Your task to perform on an android device: While reading the book i remember a word journal is used, I searched for this word in the book in the Everand app.
Image 0: 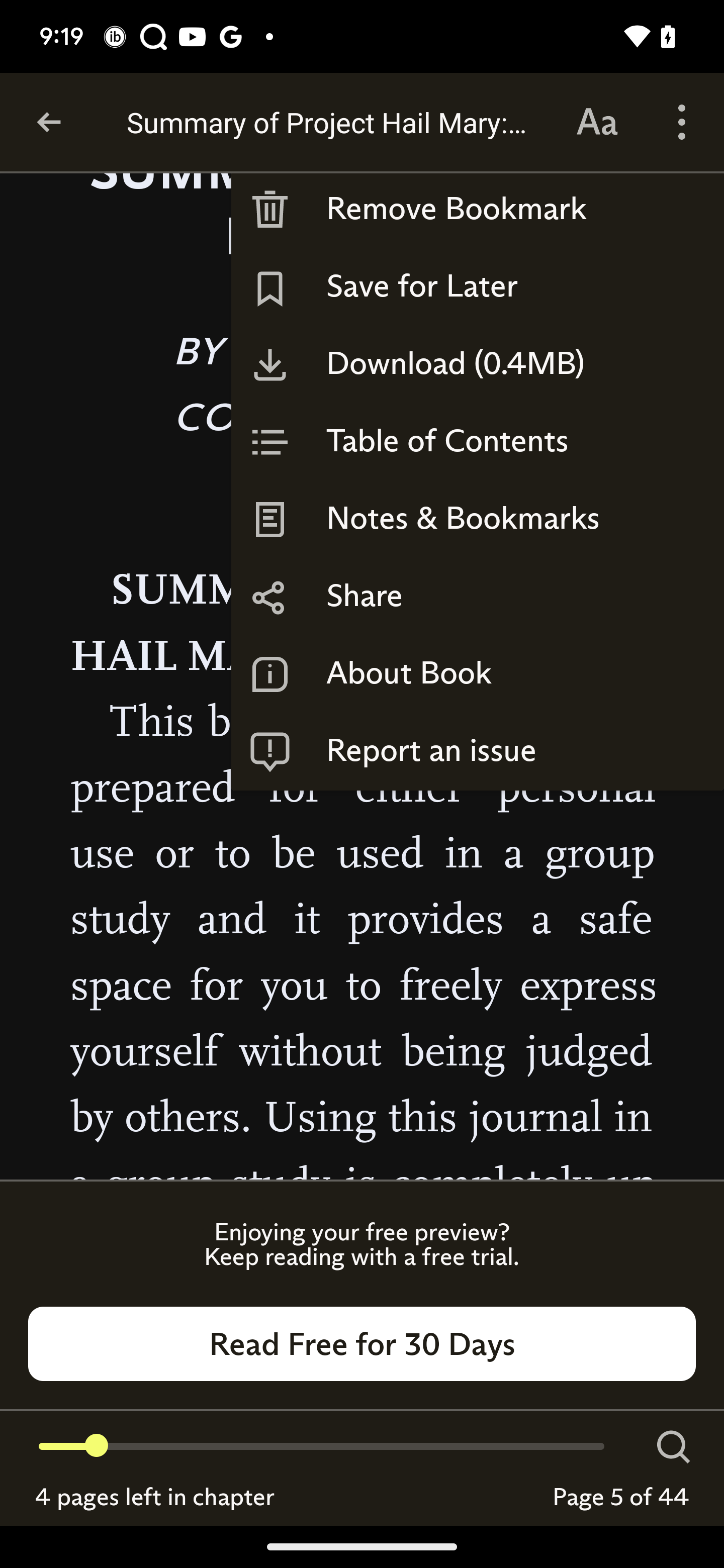
Click on the search button at the right bottom of the screen
Step 0: click (671, 1446)
Image 1: 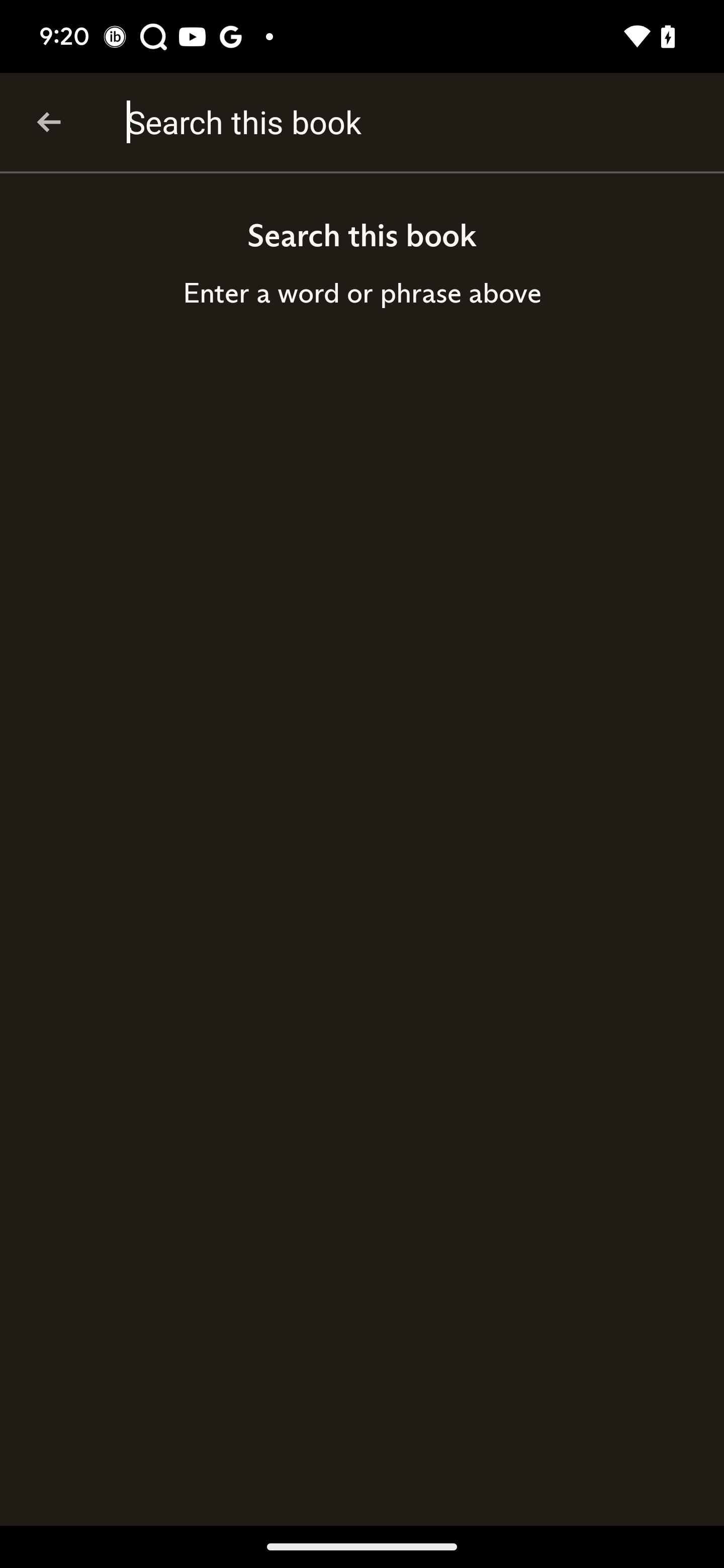
Type Journal in the Search tab
Step 1: type "Journal"
Image 2: 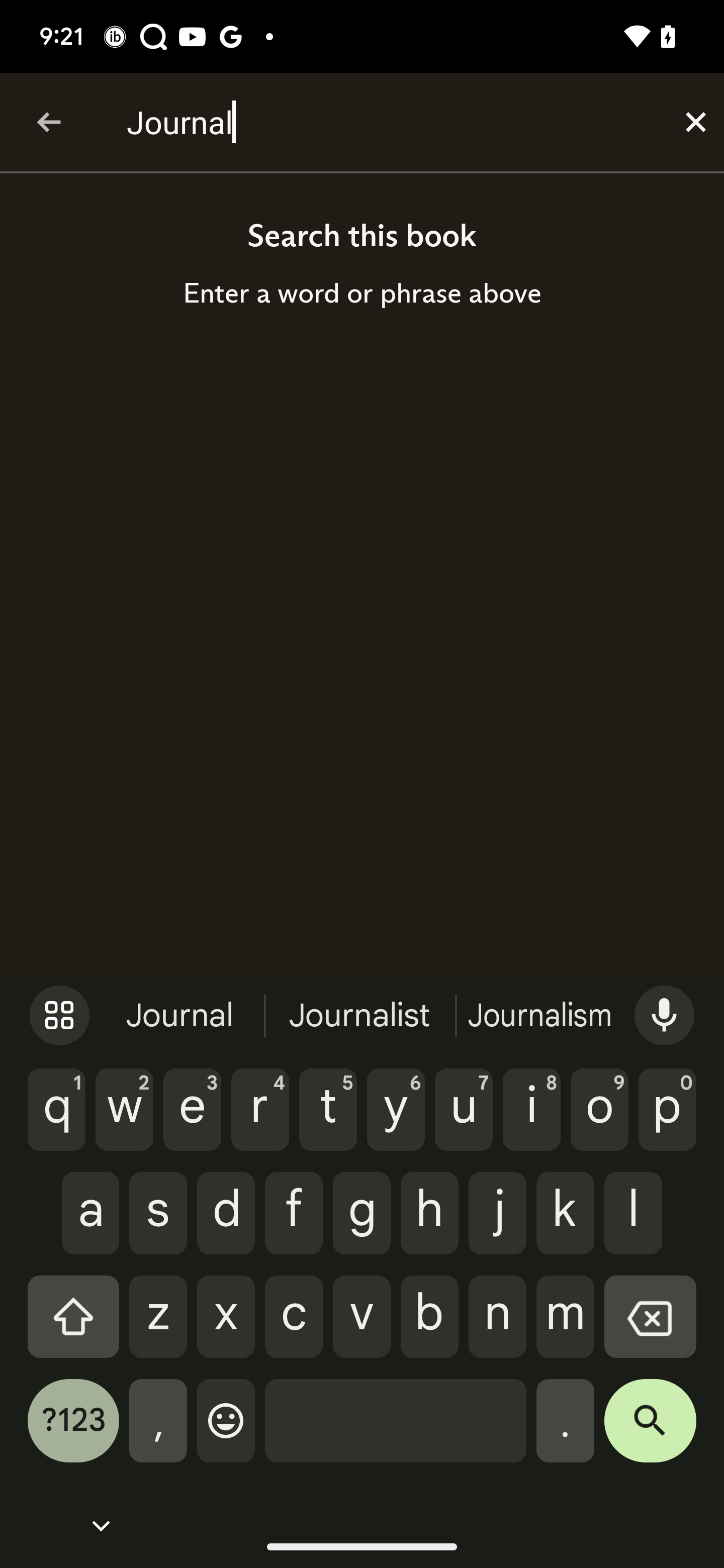
Click on the search icon at the right corner of the keyboard
Step 2: click (650, 1431)